Your task to perform on an android device: I want to view the weather observations in detail for Orleans; therefore, check the weather map.
Image 0: 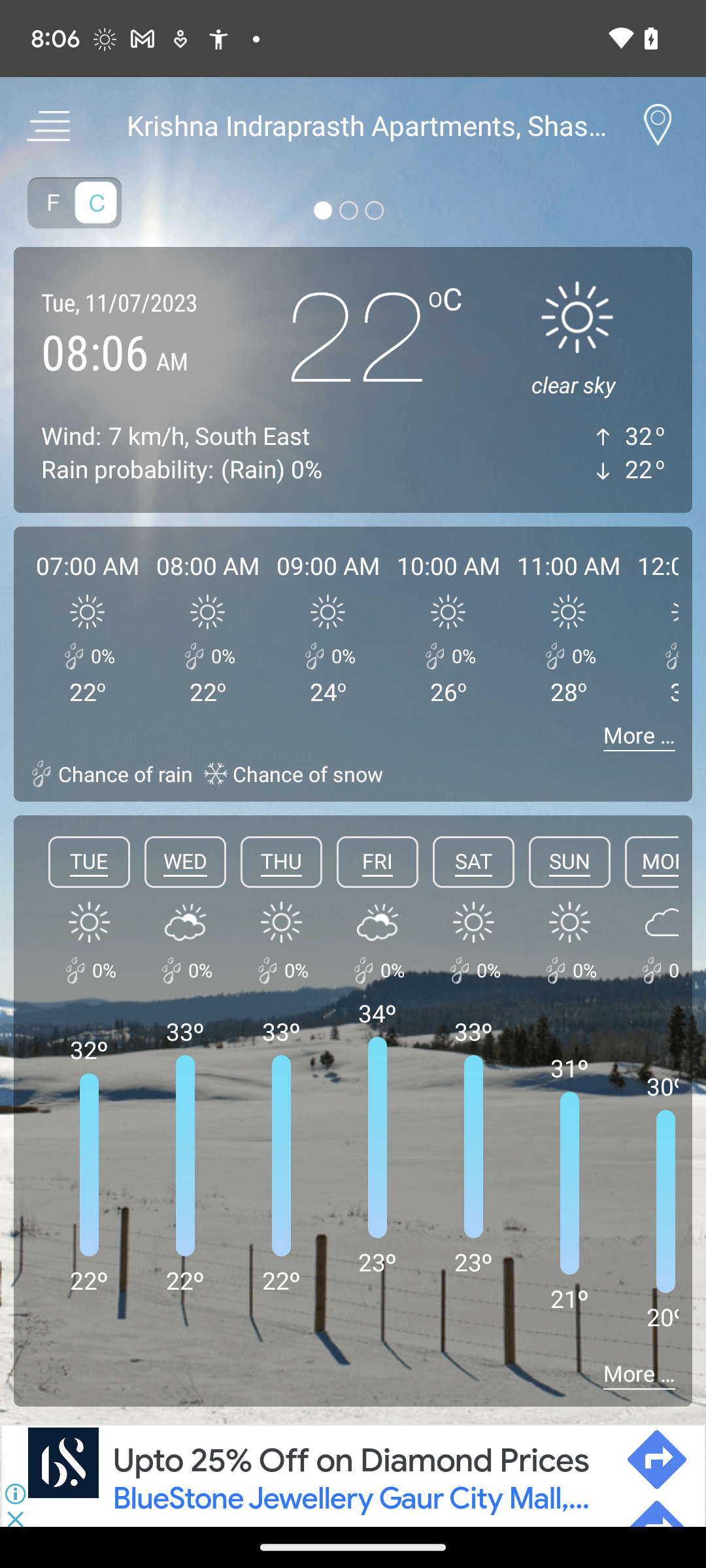
Open the AccuWeather app.
Step 0: open app "AccuWeather"
Image 1: 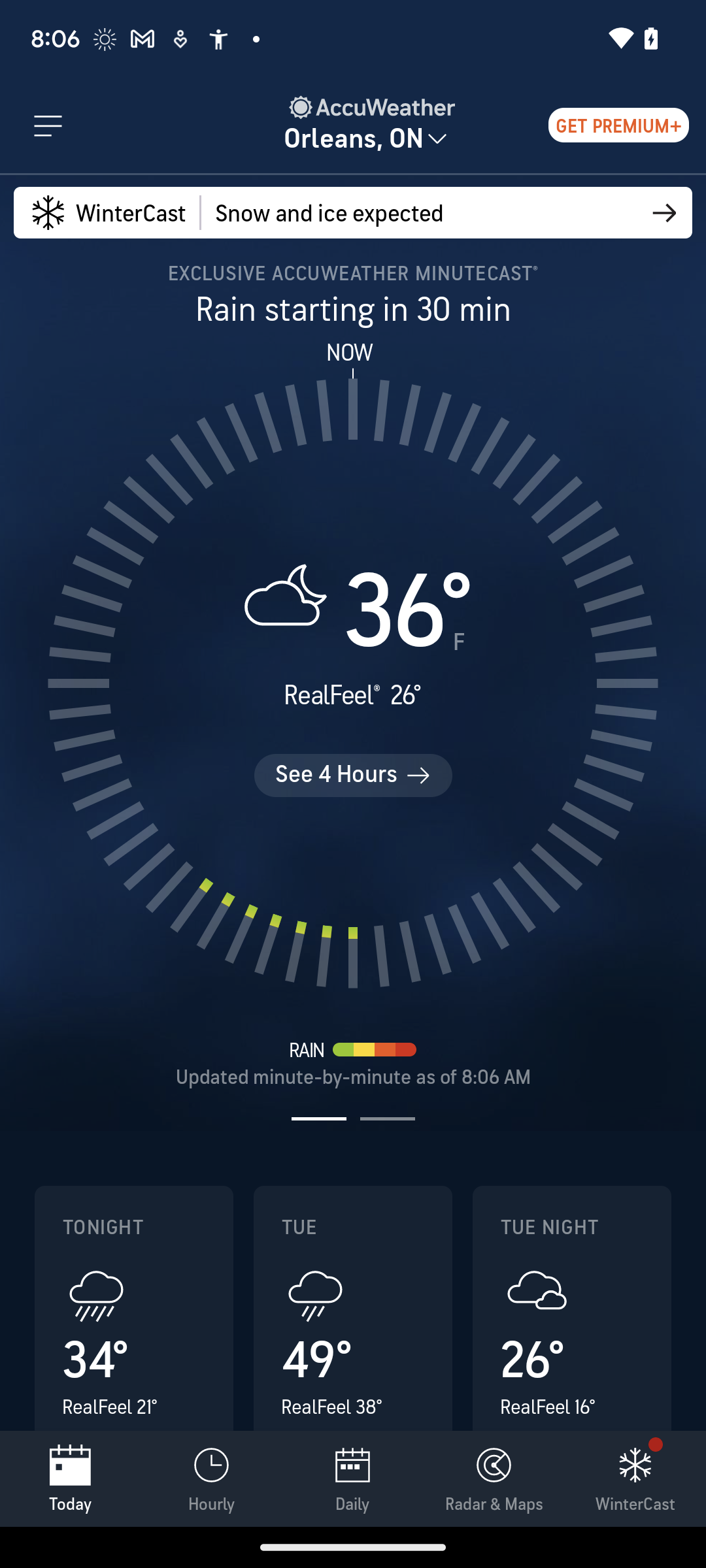
Click on the Radar and Maps option from the bottom bar.
Step 1: click (494, 1478)